Your task to perform on an android device: These New Mens Formal Brogue Lace Up Office Shoes Leather Lined are amazing, and I want to add these shoes to my wishlist, so add these shoes to my wishlist in the eBay app.
Image 0: 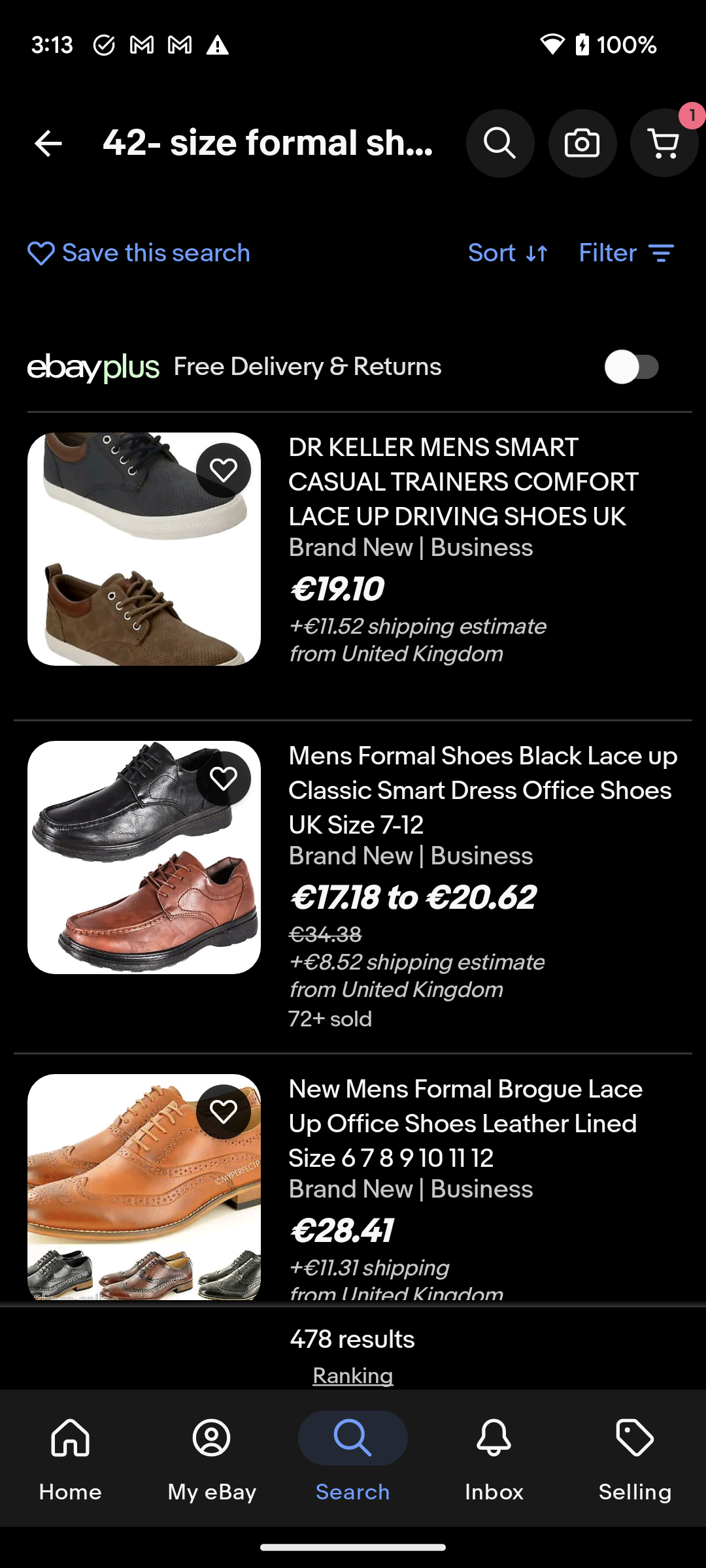
Click on the New Mens Formal Brogue Lace Up Office Shoes Leather Lined to view the add to wishlist option.
Step 0: click (483, 1124)
Image 1: 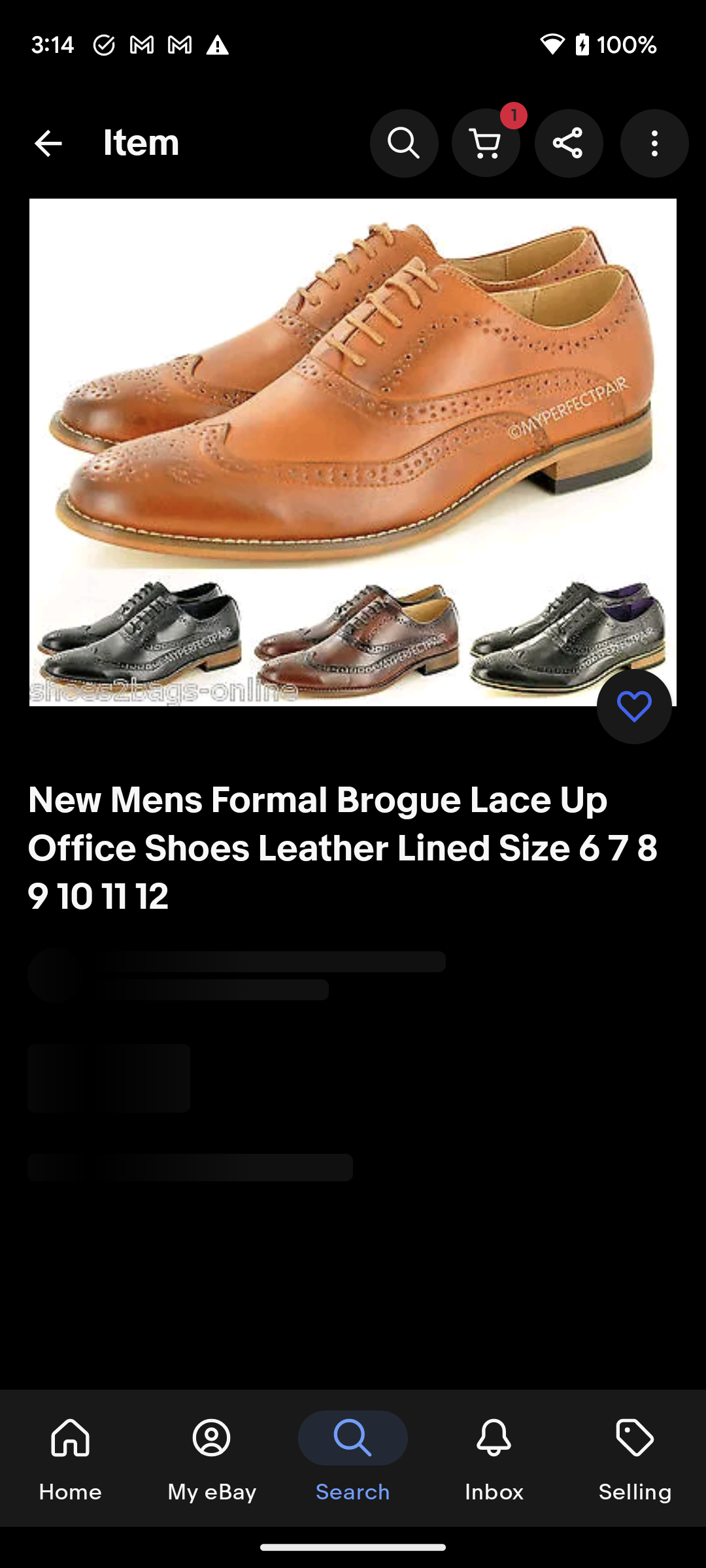
Click on the New Mens Formal Brogue Lace Up Office Shoes Leather Lined to view the add to wishlist option.
Step 1: wait
Image 2: 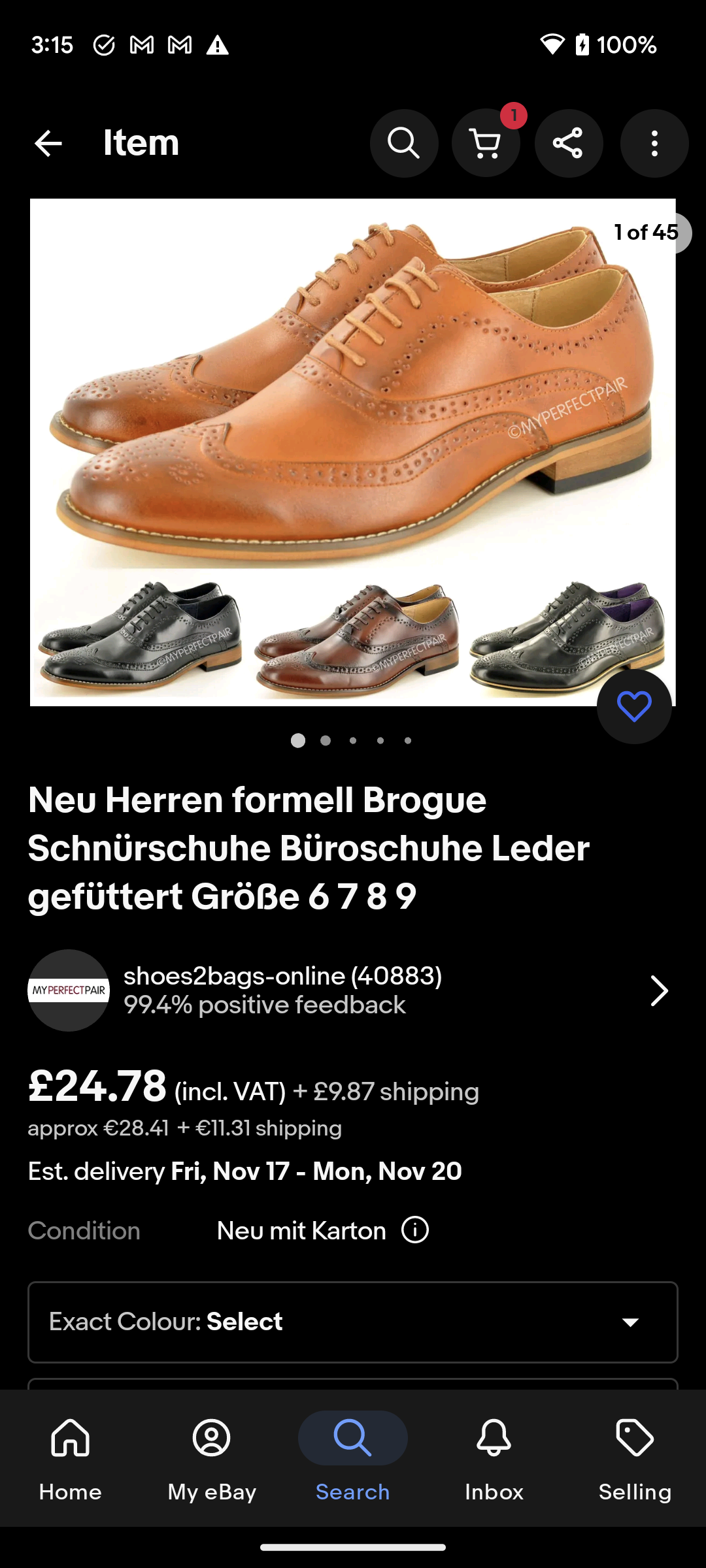
Scroll down to view add to wishlist option.
Step 2: scroll down
Image 3: 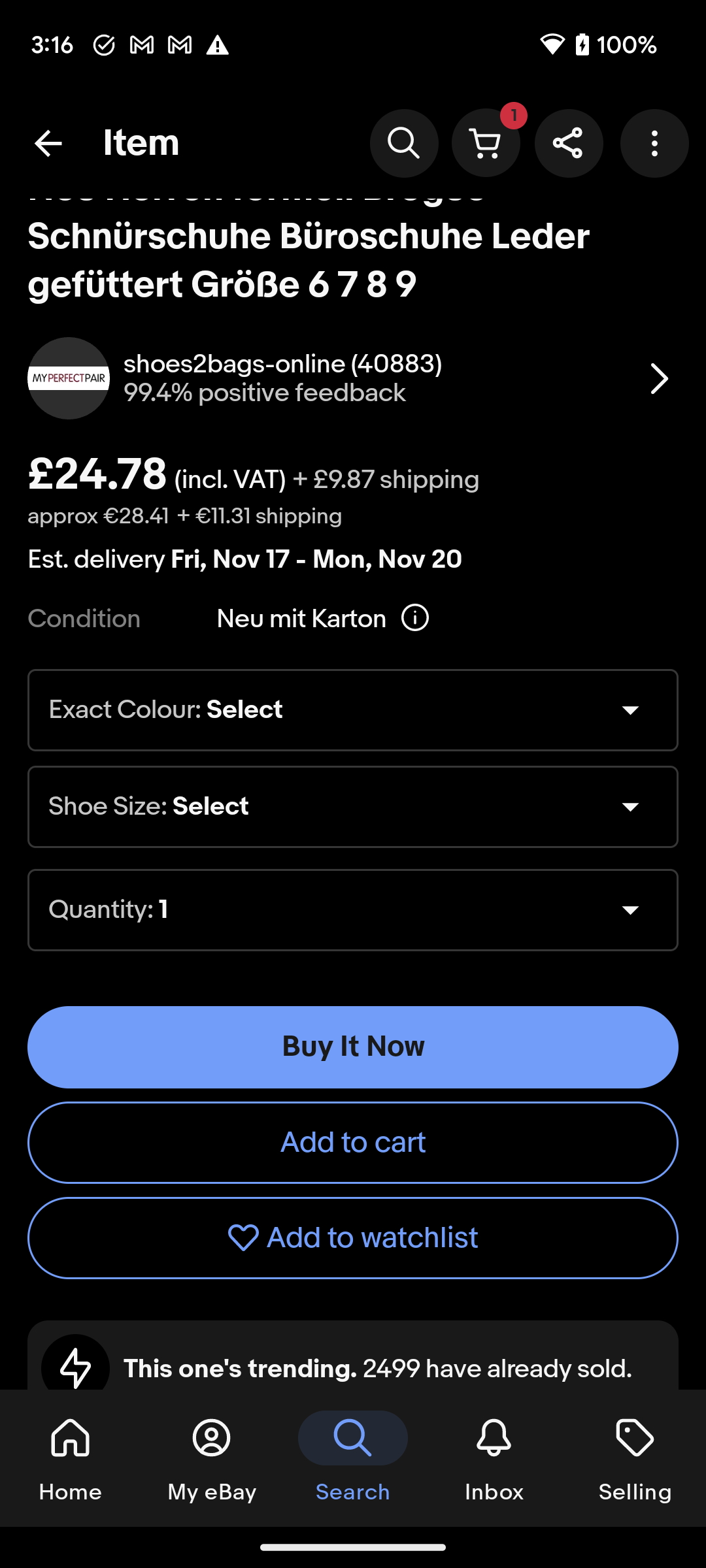
Click on the Exact Colour drop down button to select the colour of the shoes.
Step 3: click (353, 710)
Image 4: 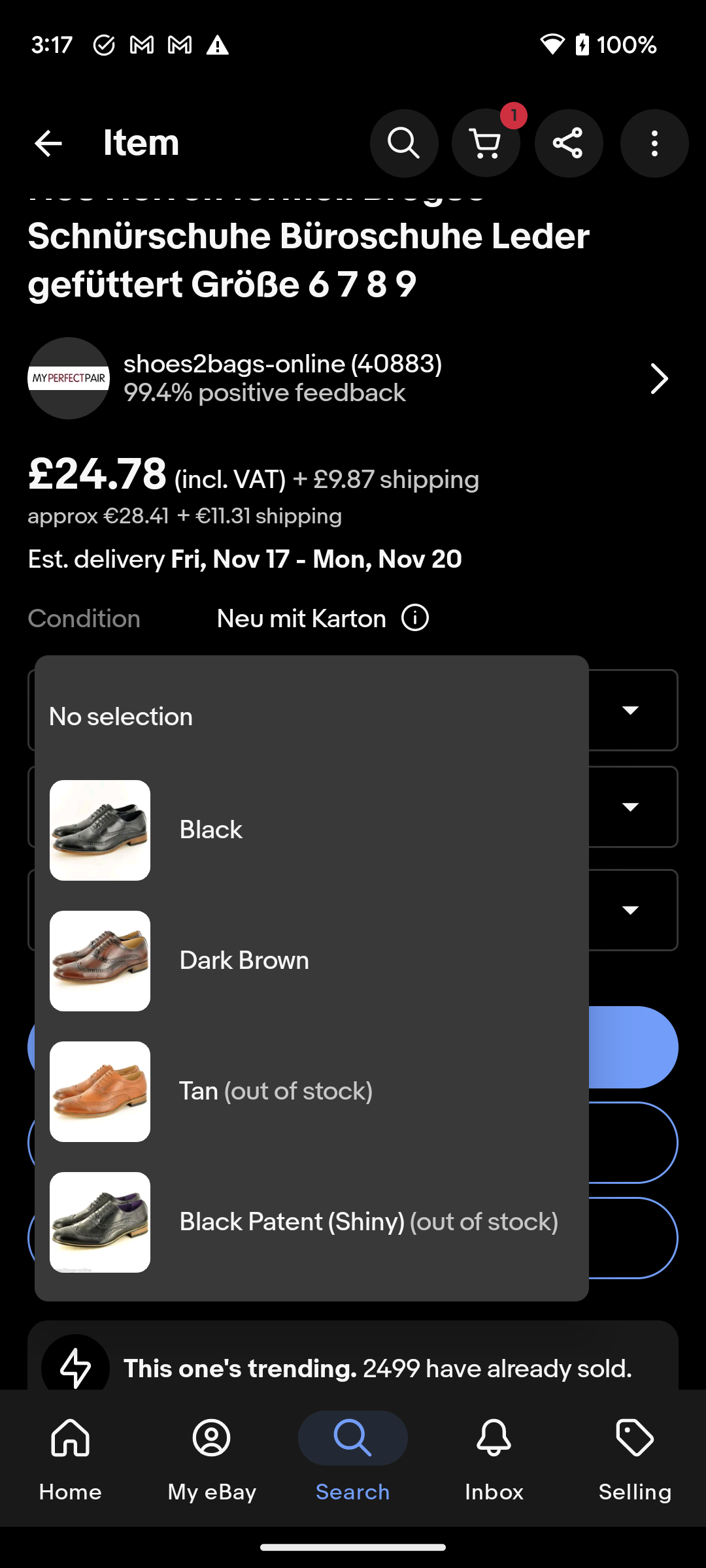
Click on the Black to select the shoes colour.
Step 4: click (377, 830)
Image 5: 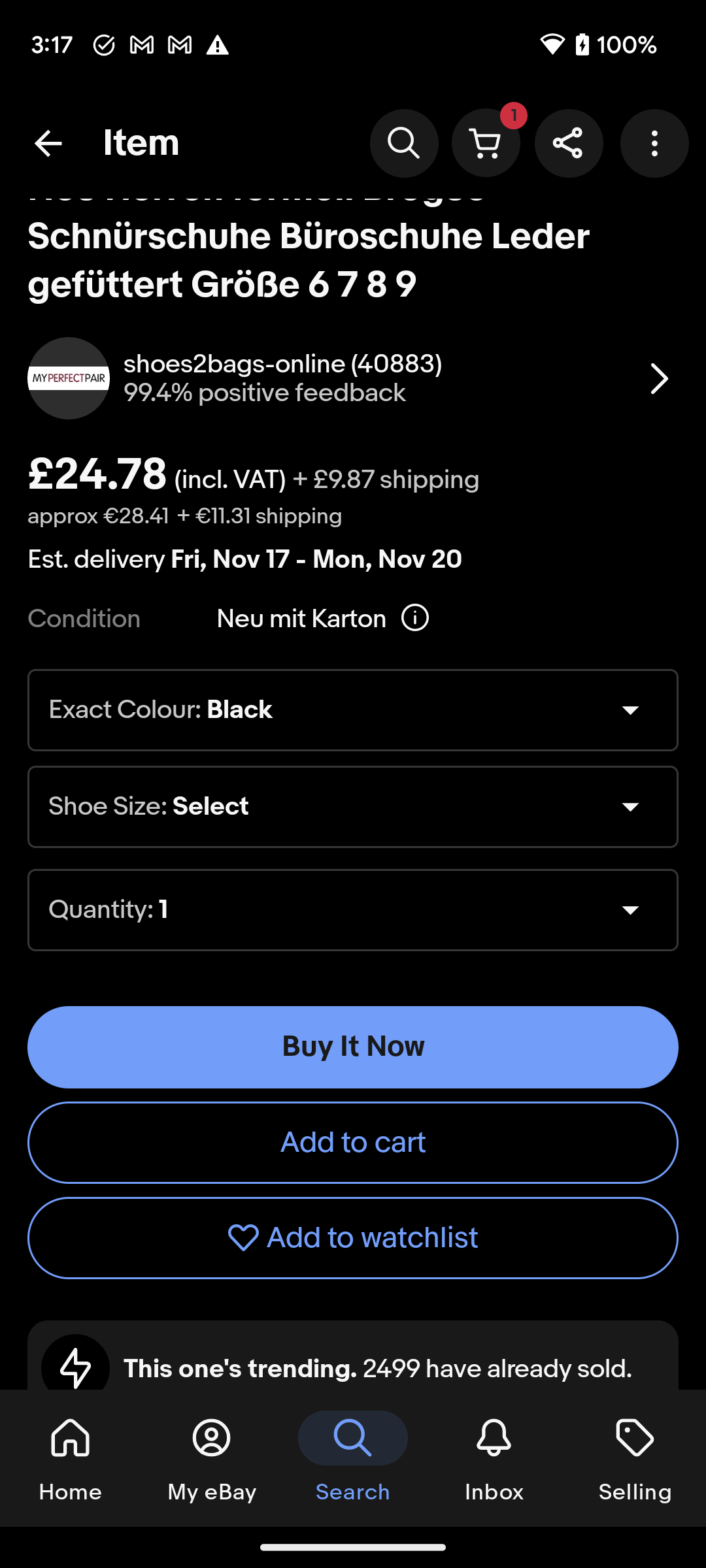
Click on the Shoe Size drop down button to select the shoe size.
Step 5: click (353, 807)
Image 6: 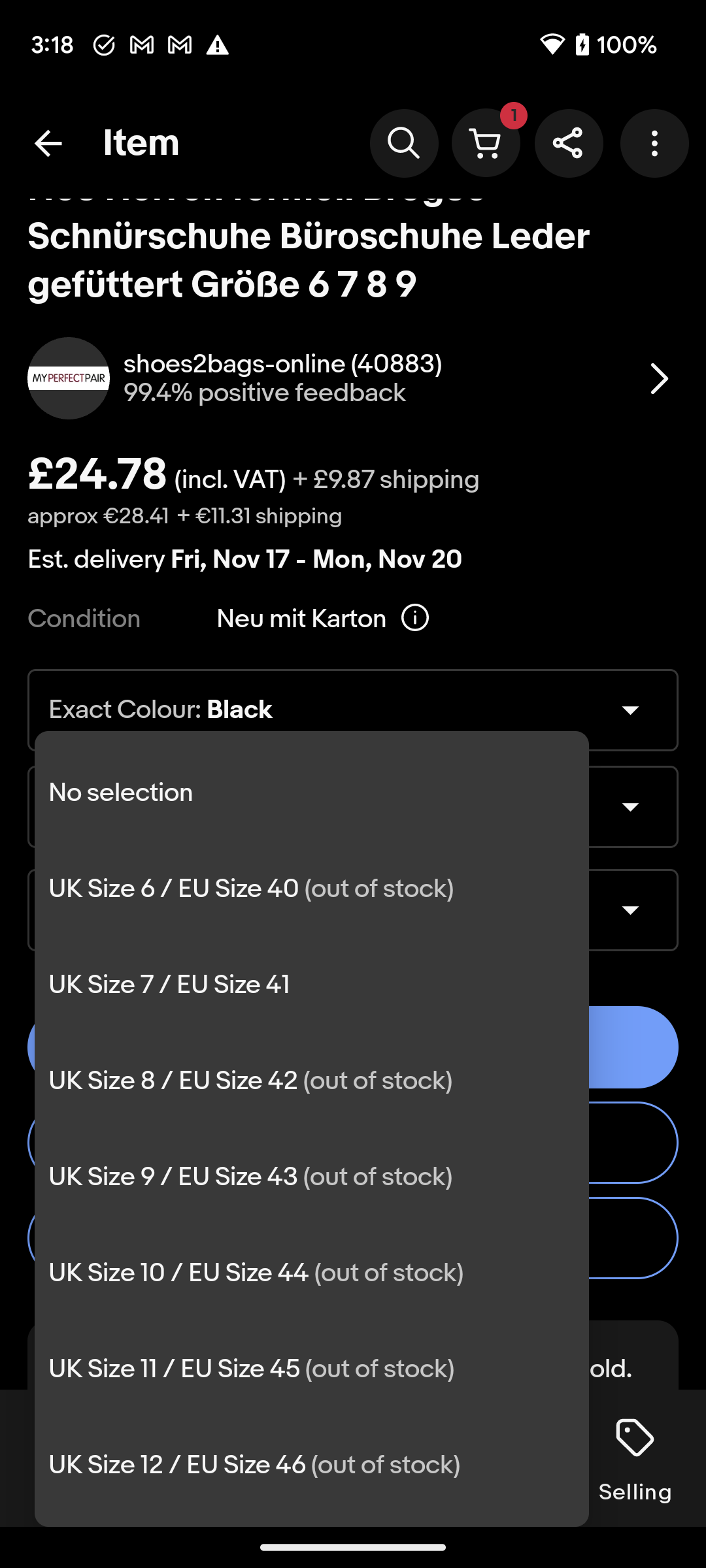
Click on the EU size 42 to select the shoe size.
Step 6: click (311, 1081)
Image 7: 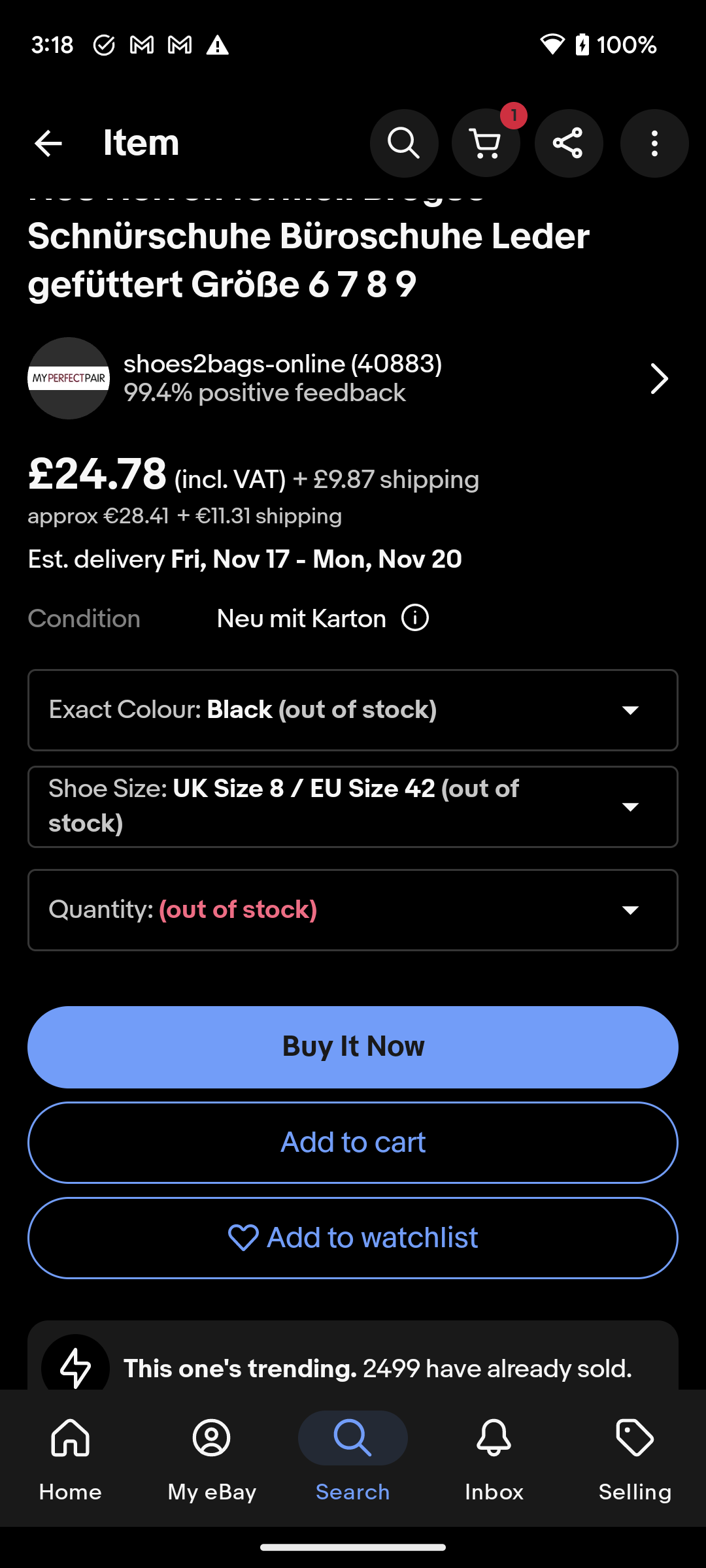
Click on the Add to watchlist button to add these shoes to my watchlist.
Step 7: click (353, 1237)